Your task to perform on an android device: Remove " VTech Link play monkey" From  my yalla Toys app cart.
Image 0: 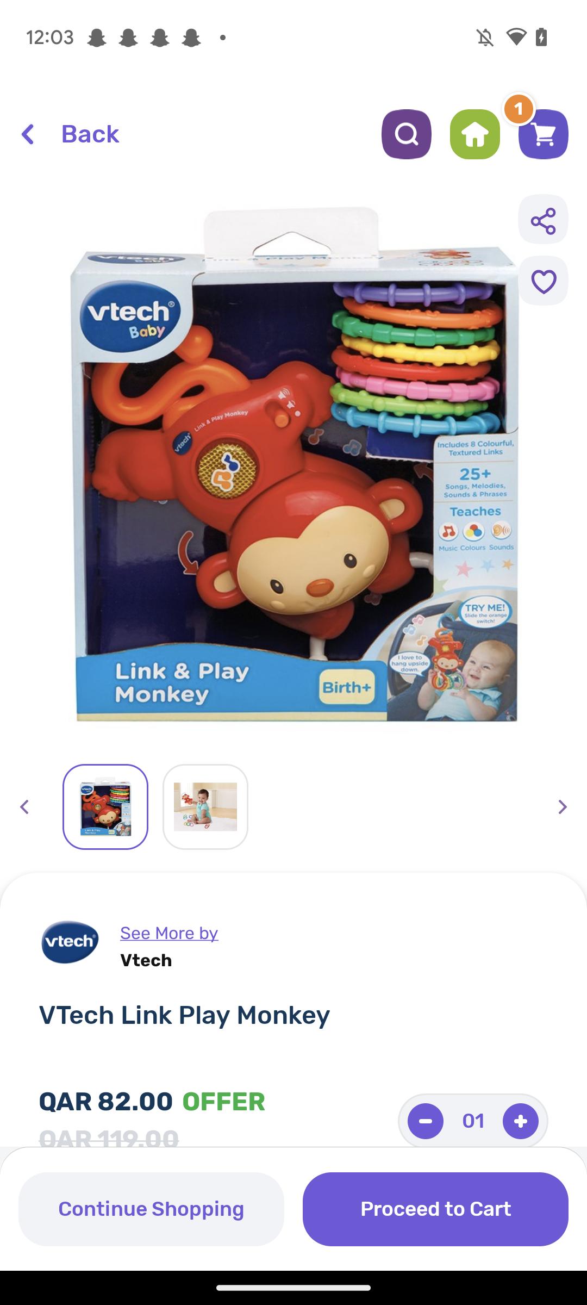
Click on the "Proceed to cart" button at the bottom right corner of the screen.
Step 0: click (435, 1209)
Image 2: 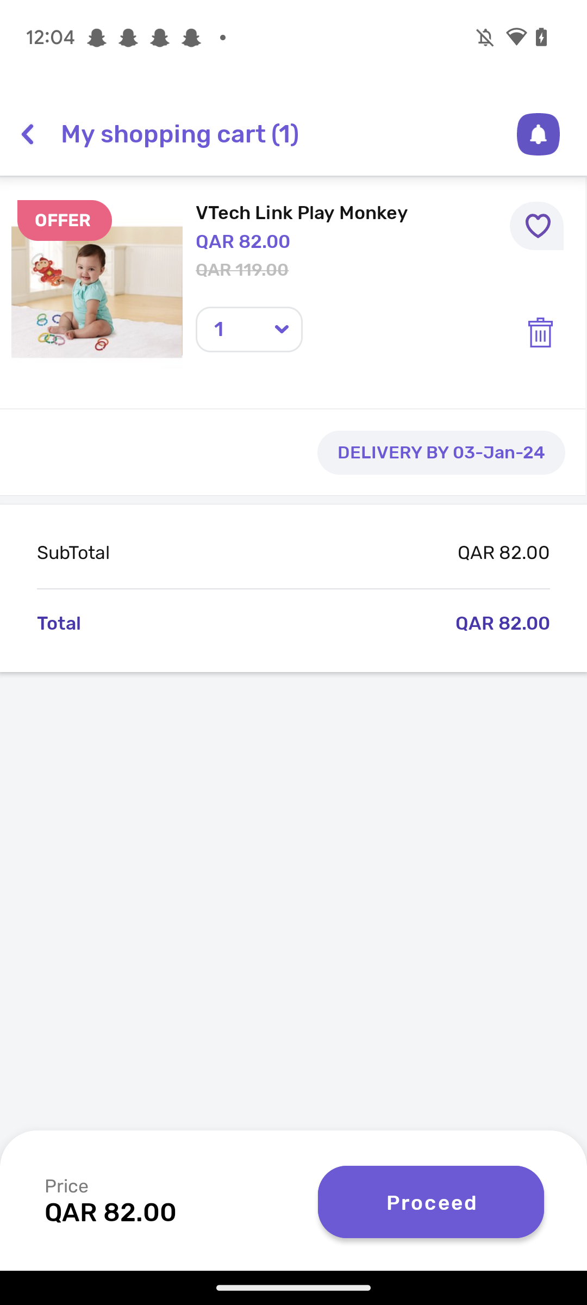
Click on the Delete icon.
Step 2: click (542, 325)
Image 3: 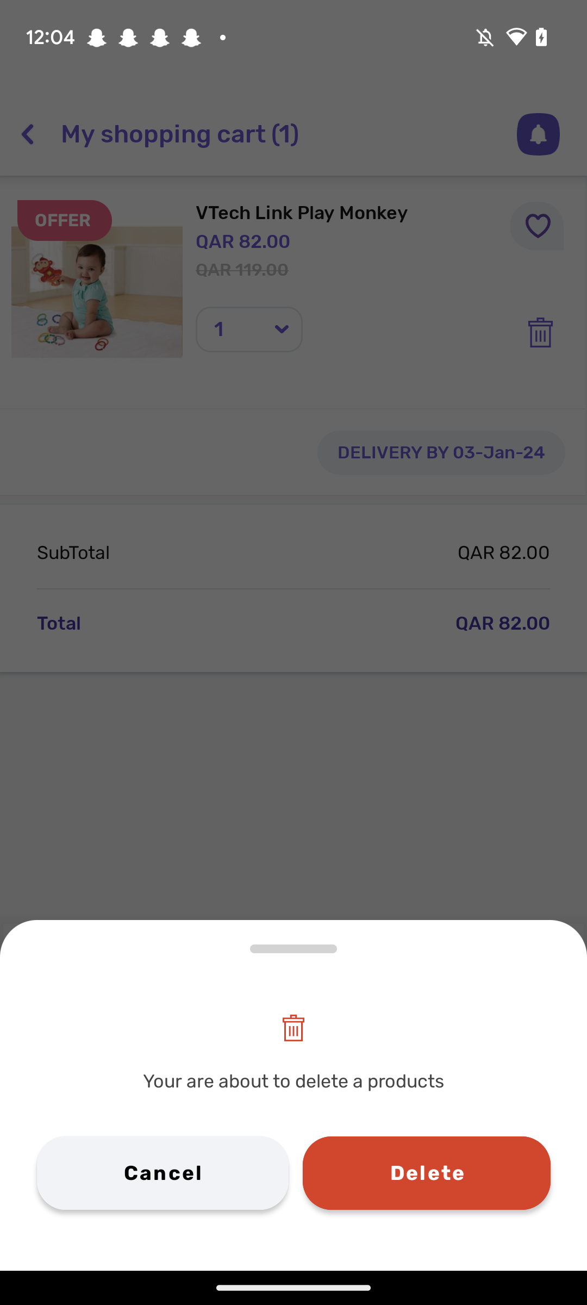
Click on the Delete button at the bottom right corner of the screen.
Step 3: click (426, 1173)